Your task to perform on an android device: I want to add a bookmark to page number 9 because I've finished reading for the day and can pick up where I left off next time on the Webnovel app.
Image 0: 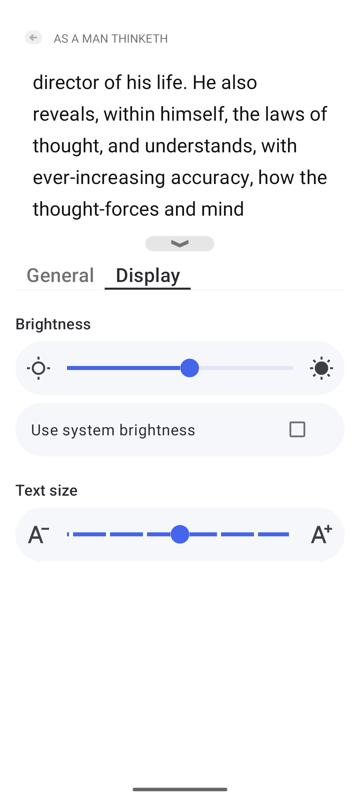
Go to the General section
Step 0: click (60, 274)
Image 1: 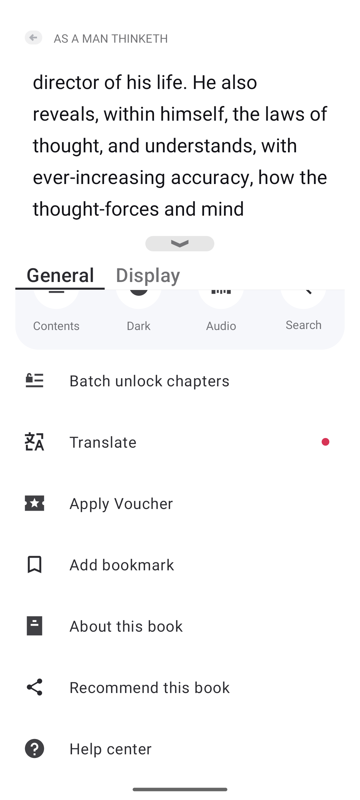
Click on the Add Bookmark option
Step 1: click (121, 564)